Your task to perform on an android device: I want to view the details of the Lunar Cove Inn Hotel, so view the images, price, and reviews of this hotel for me on the Tripadvisory app.
Image 0: 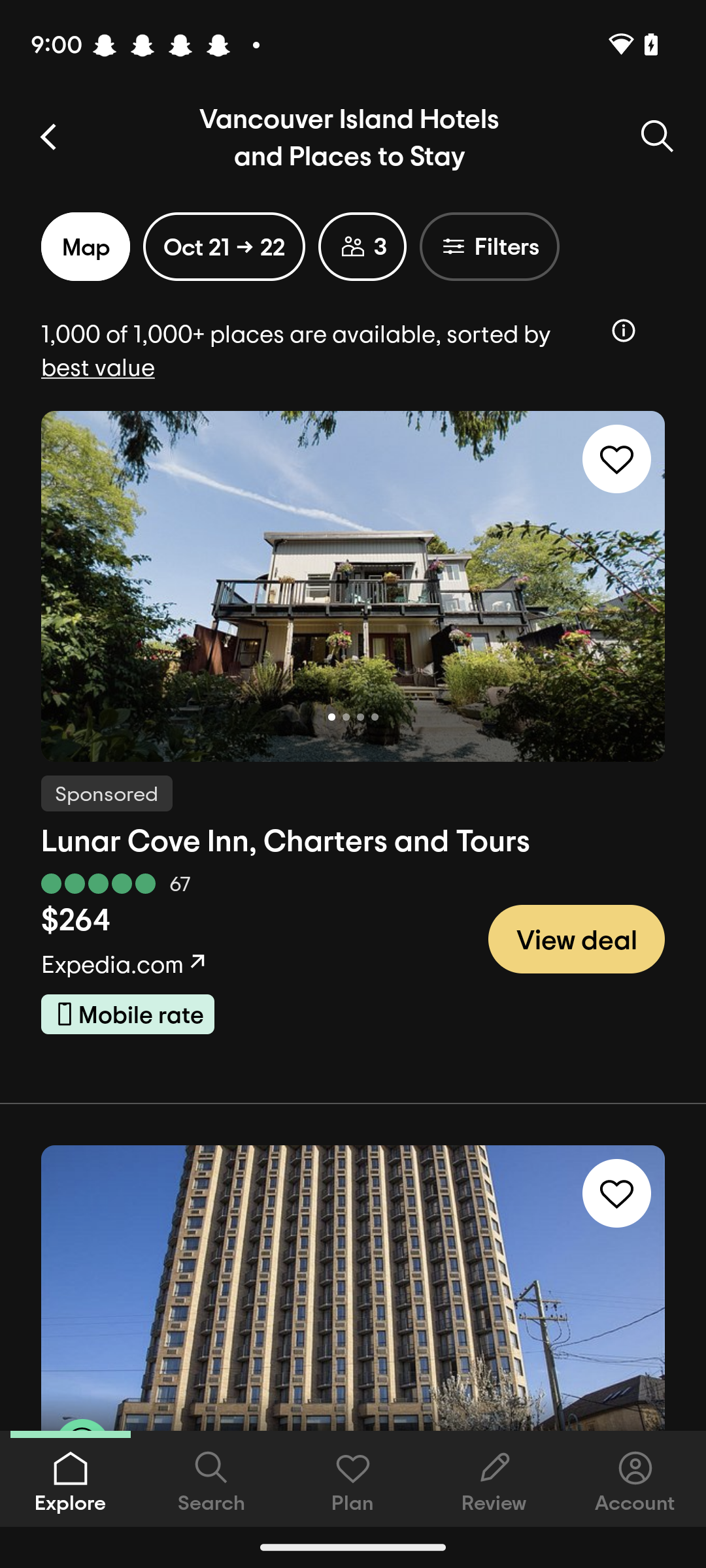
Click on the first image.
Step 0: click (353, 586)
Image 1: 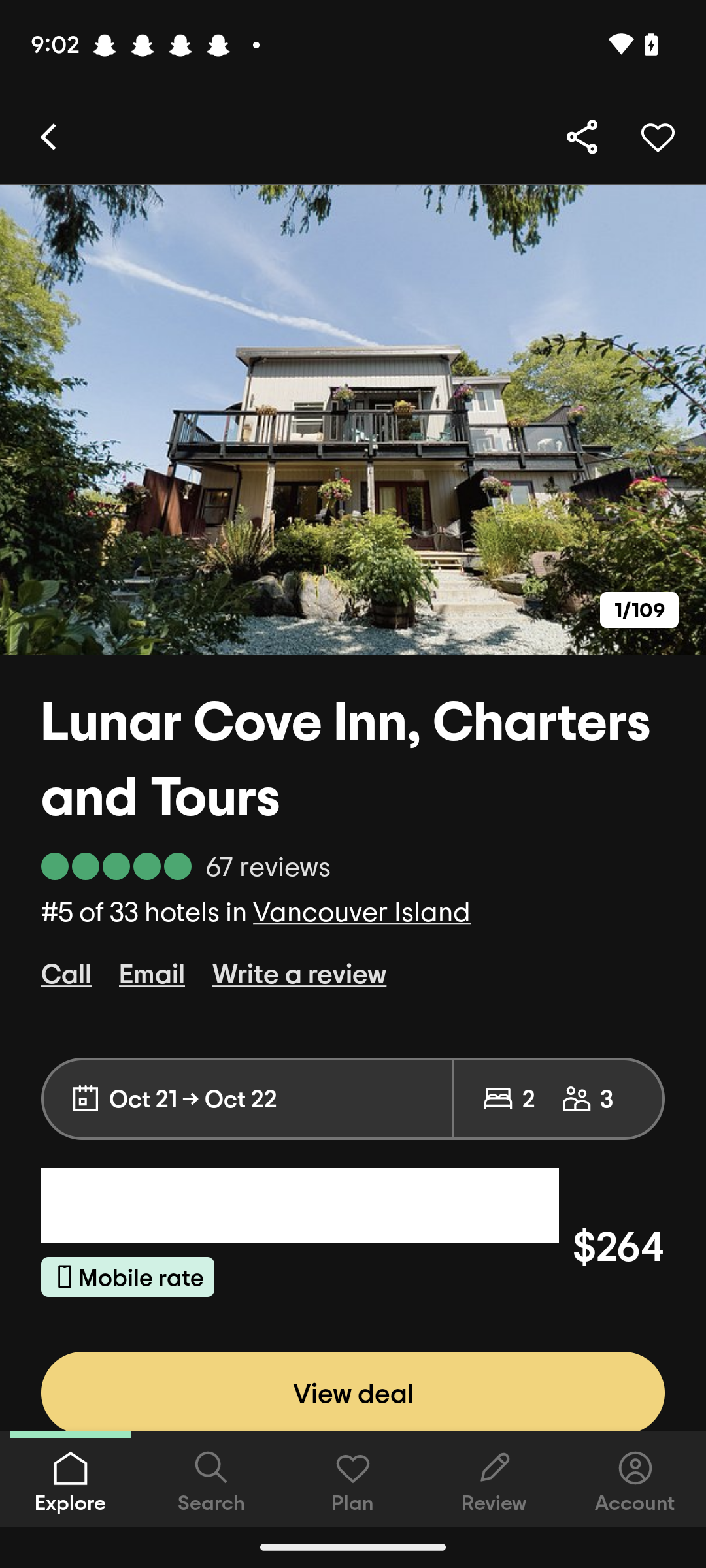
Swipe left on the image to view more images.
Step 1: scroll right
Image 2: 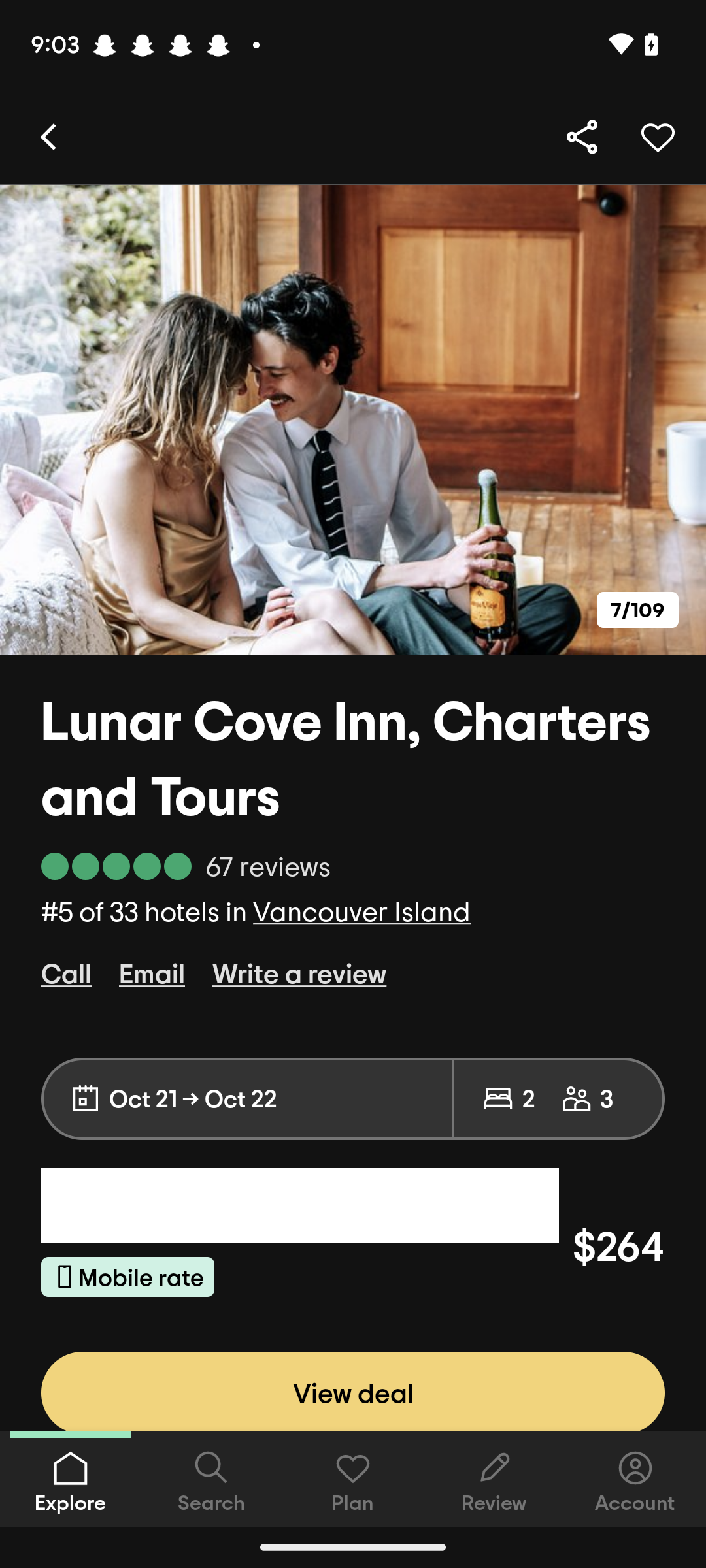
Swipe left on the image to view more images.
Step 2: scroll right
Image 3: 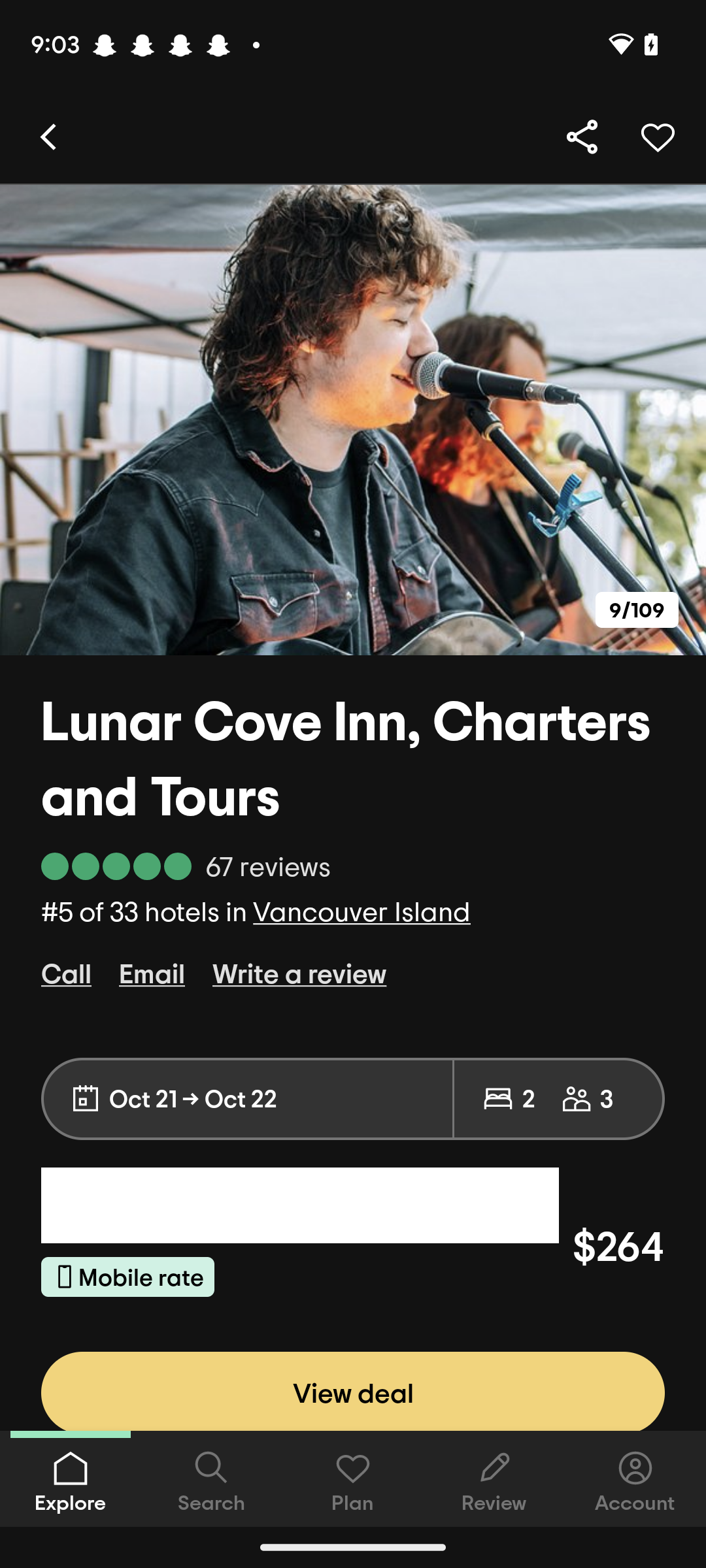
Swipe left on the image to view more images.
Step 3: scroll right
Image 4: 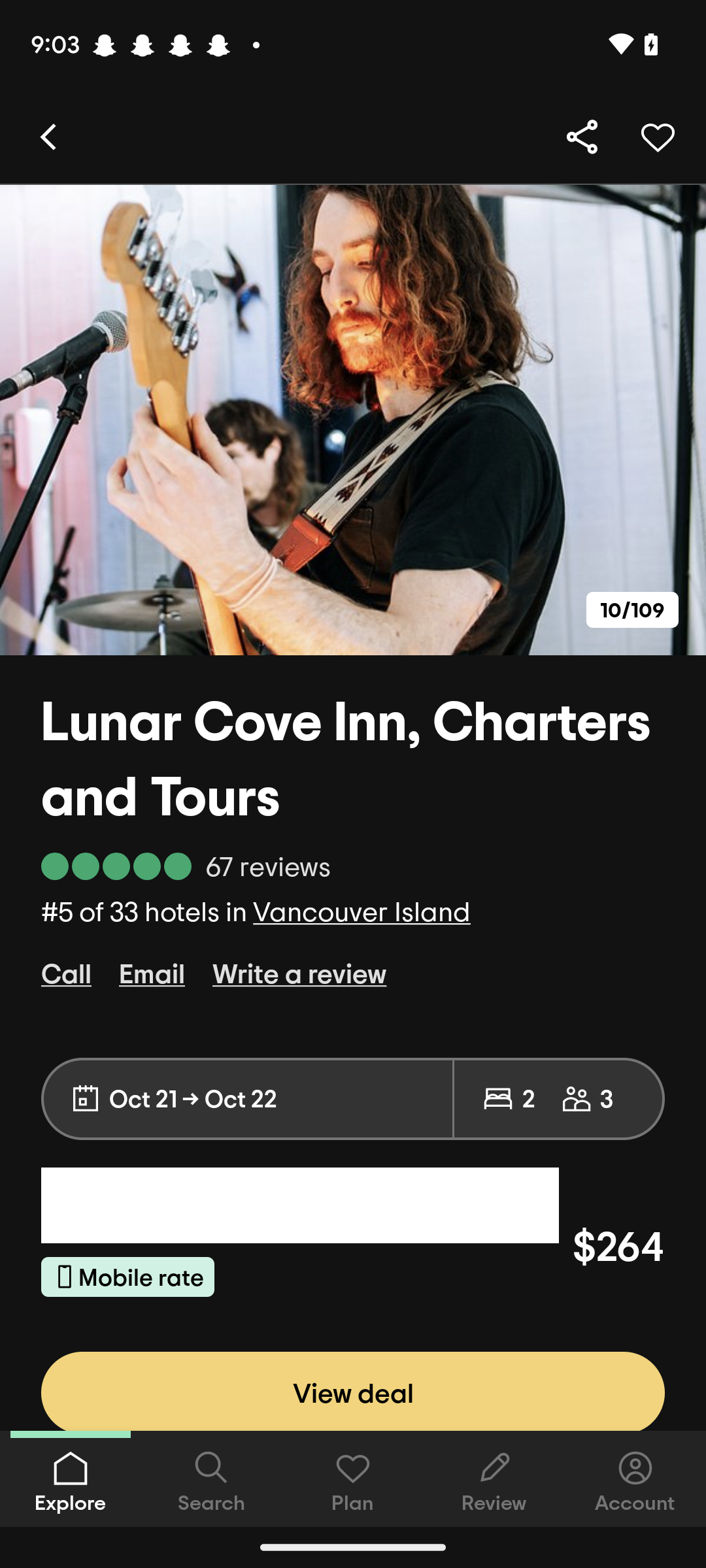
Click on the "67 Reviews" tab to view the reviews.
Step 4: click (268, 866)
Image 6: 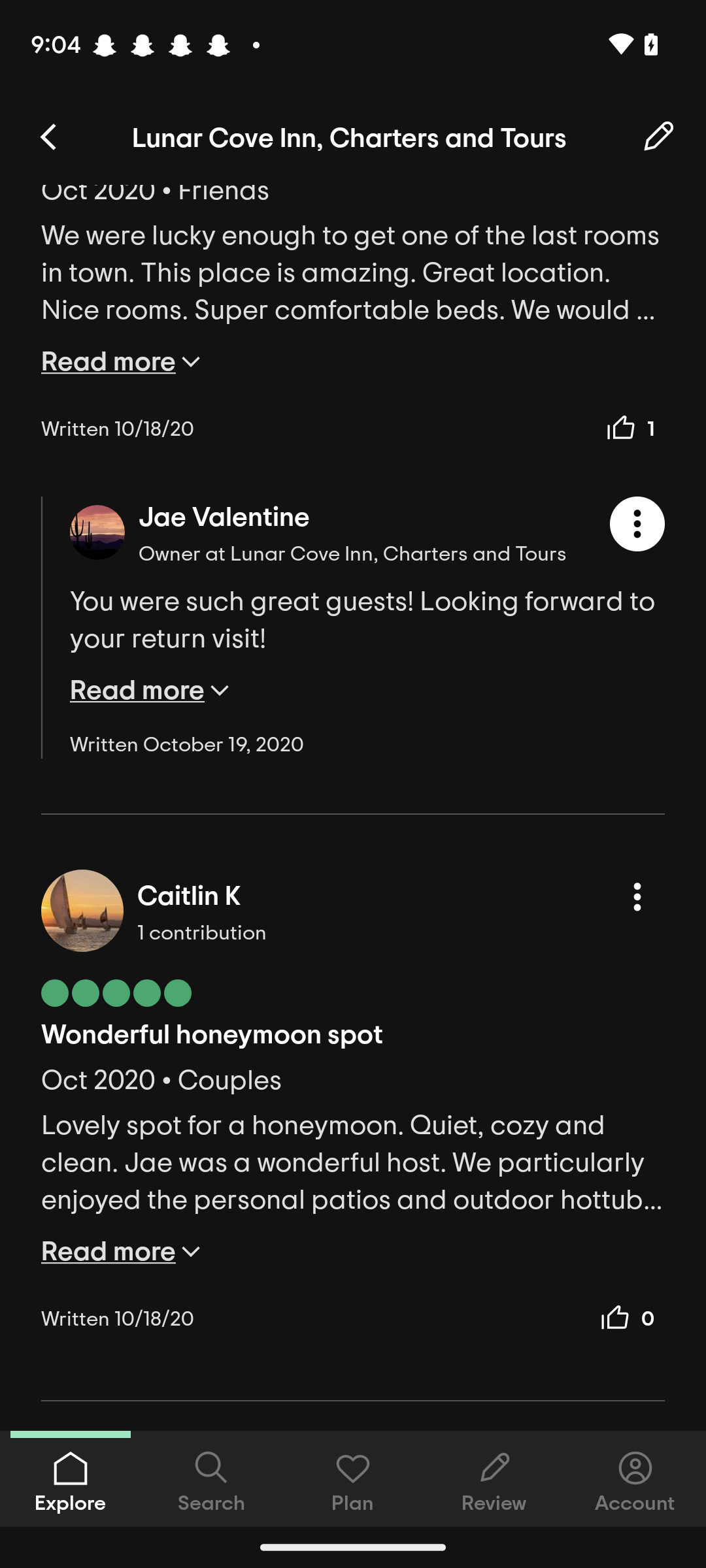
Swipe down.
Step 6: scroll down